Your task to perform on an android device: Using the Myntra app, add the Philips Hair Dryer to your shopping cart.
Image 0: 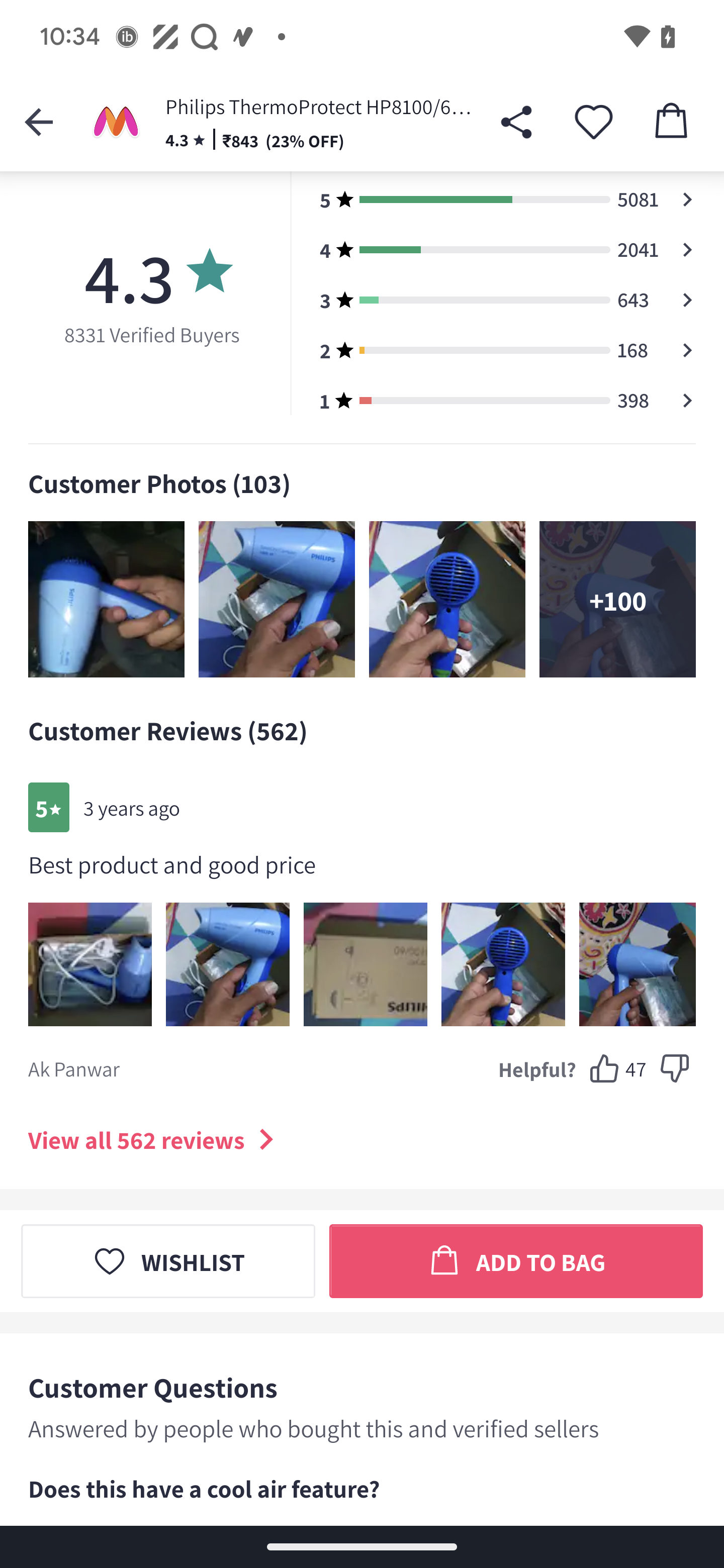
Click on the add to bag button 
Step 0: click (541, 1261)
Image 1: 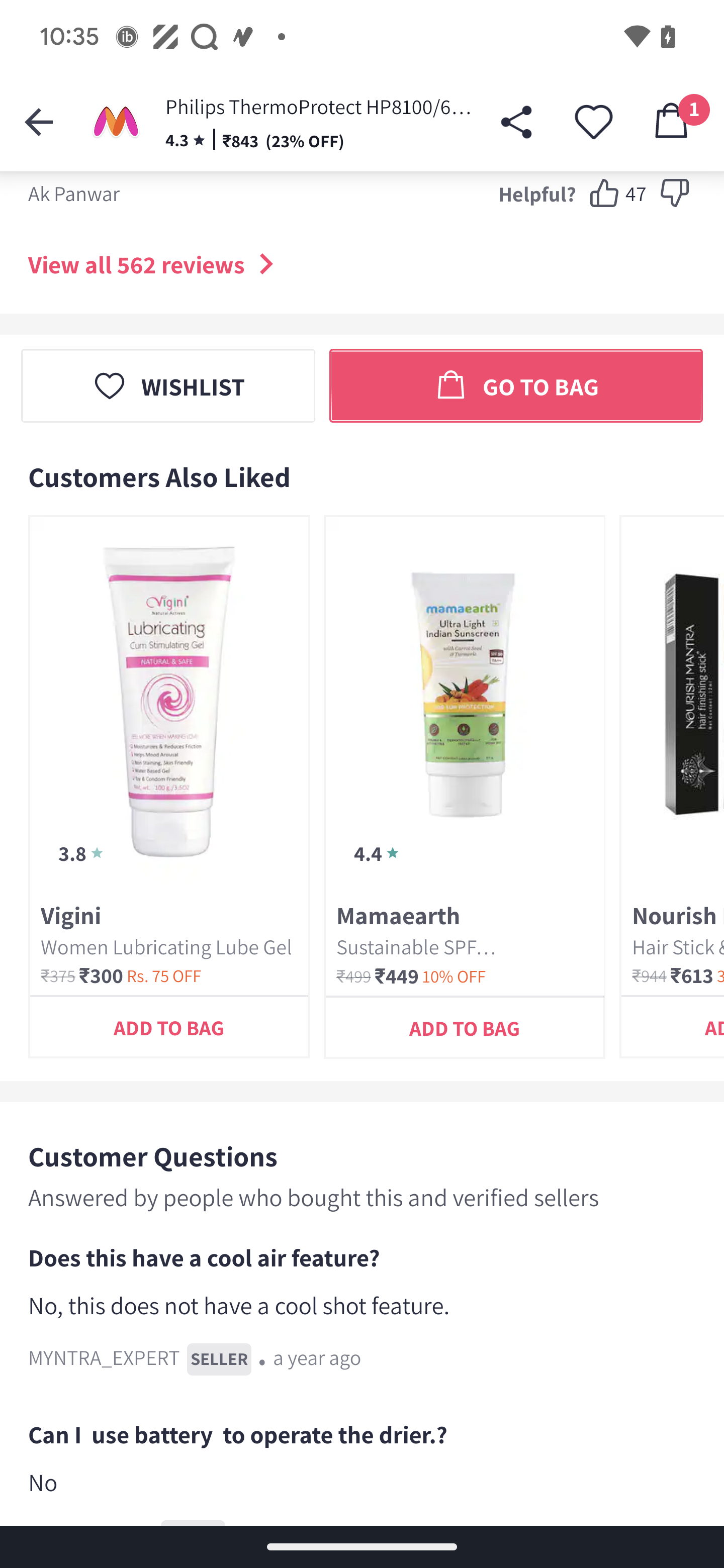
Click on the cart icon to view the product
Step 1: click (671, 122)